Your task to perform on an android device: I would like to save the t-shirt on the ASOS app to buy it in the future when its price drops
Image 0: 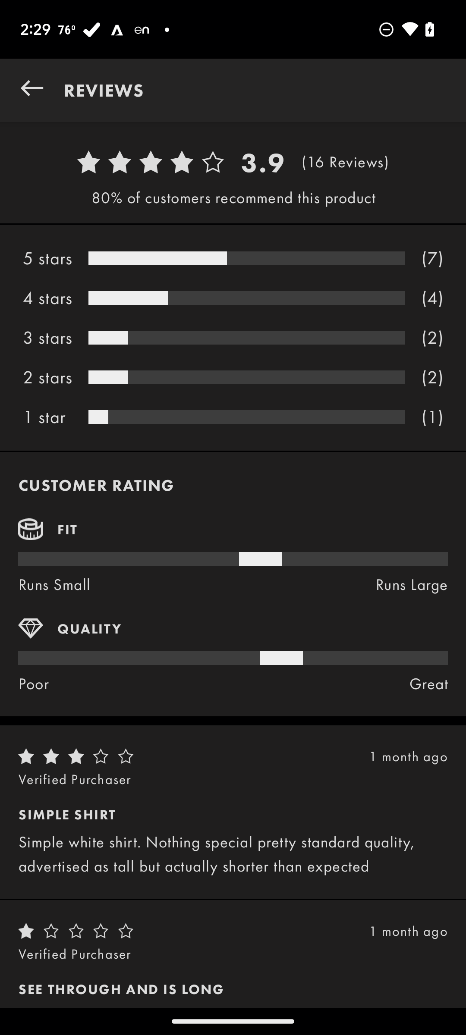
Go back
Step 0: press back button
Image 1: 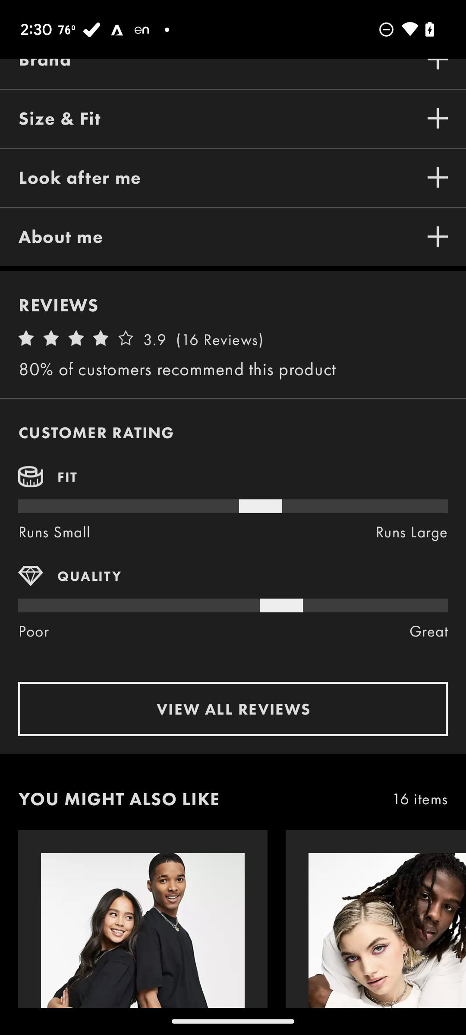
Swipe up
Step 1: scroll up
Image 2: 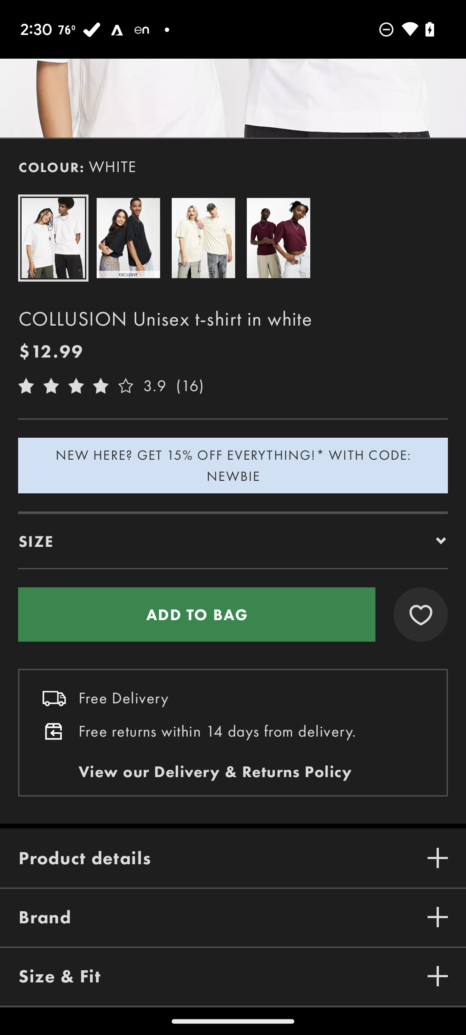
Click on the heart icon to save
Step 2: click (420, 615)